Your task to perform on an android device: Please direct me from antwerp to ghent in the correct way as I'm not familiar with the directions.
Image 0: 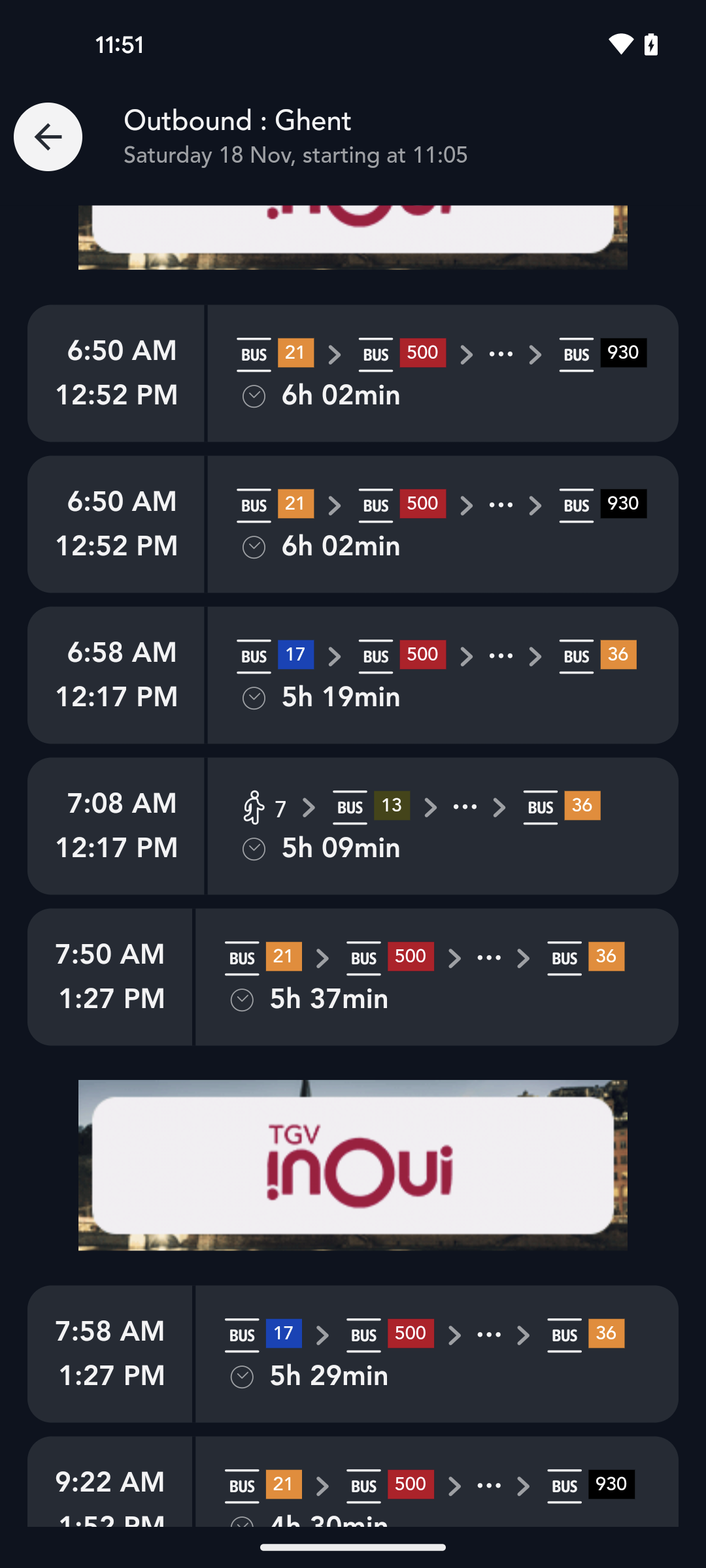
Select the first option
Step 0: click (353, 372)